Your task to perform on an android device: Open All Trails app, search for trails near 98109, make sure to sort by distance up to 20 miles and set the difficulty filter to moderate
Image 0: 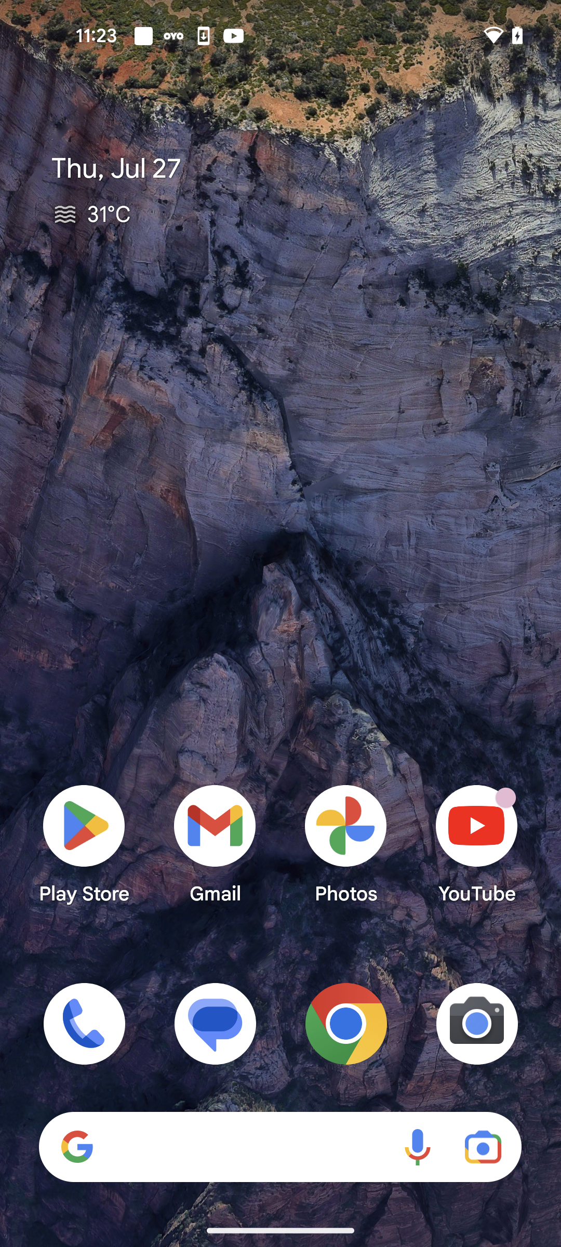
Open All Trails app
Step 0: open app "AllTrails"
Image 1: 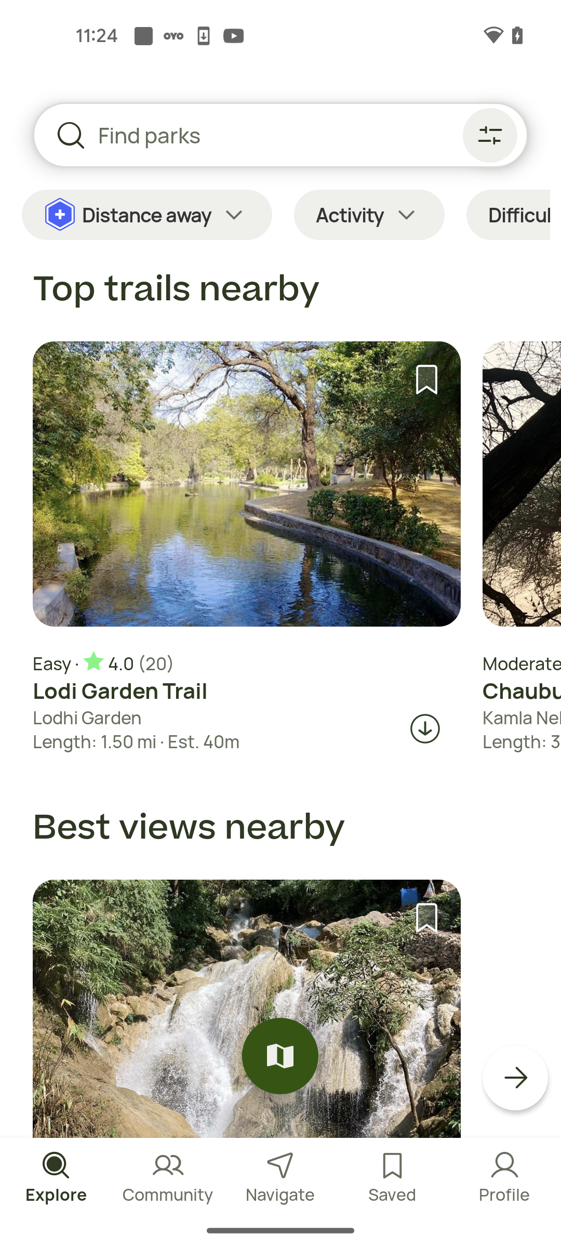
Go to the search bar
Step 1: click (121, 135)
Image 2: 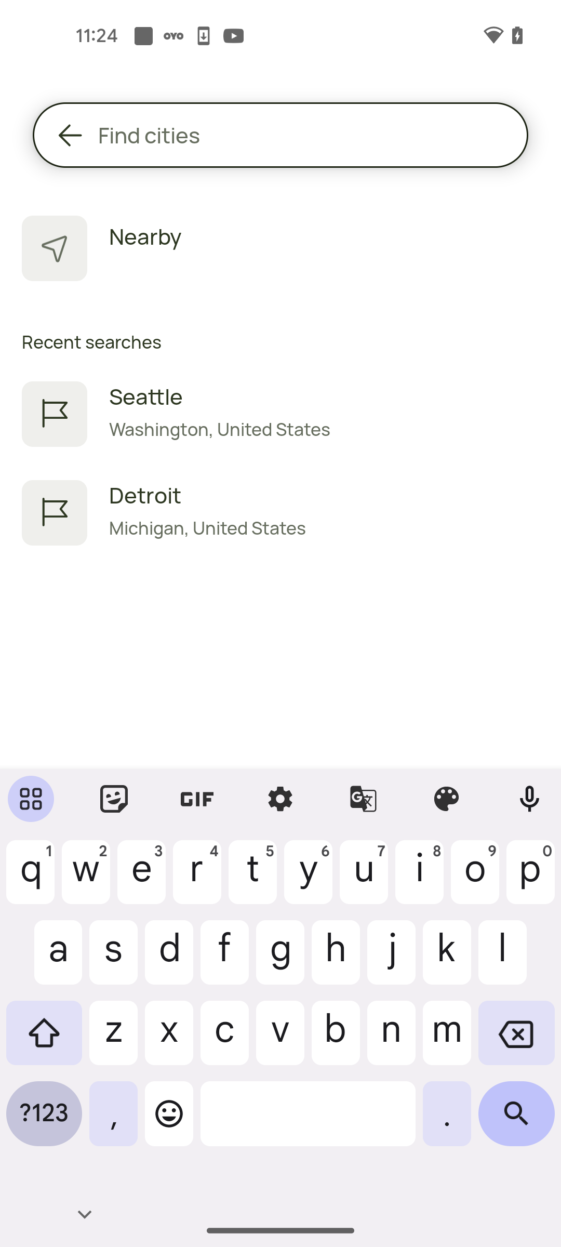
search for trails near Zip code 98109
Step 2: type "98109"
Image 3: 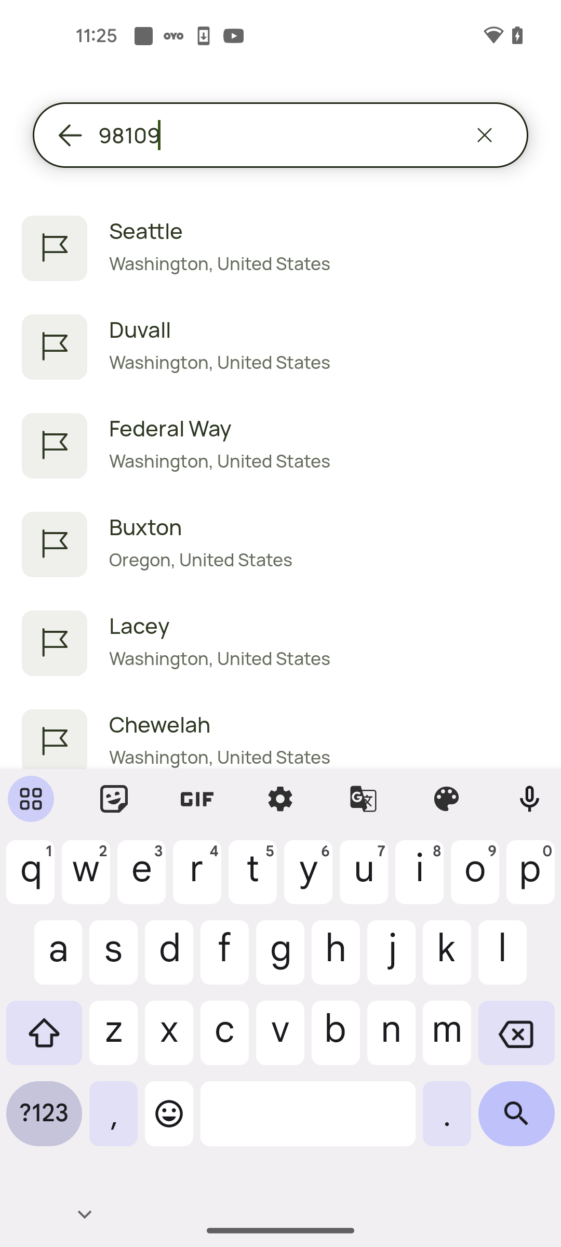
Click on the first search result
Step 3: click (324, 231)
Image 4: 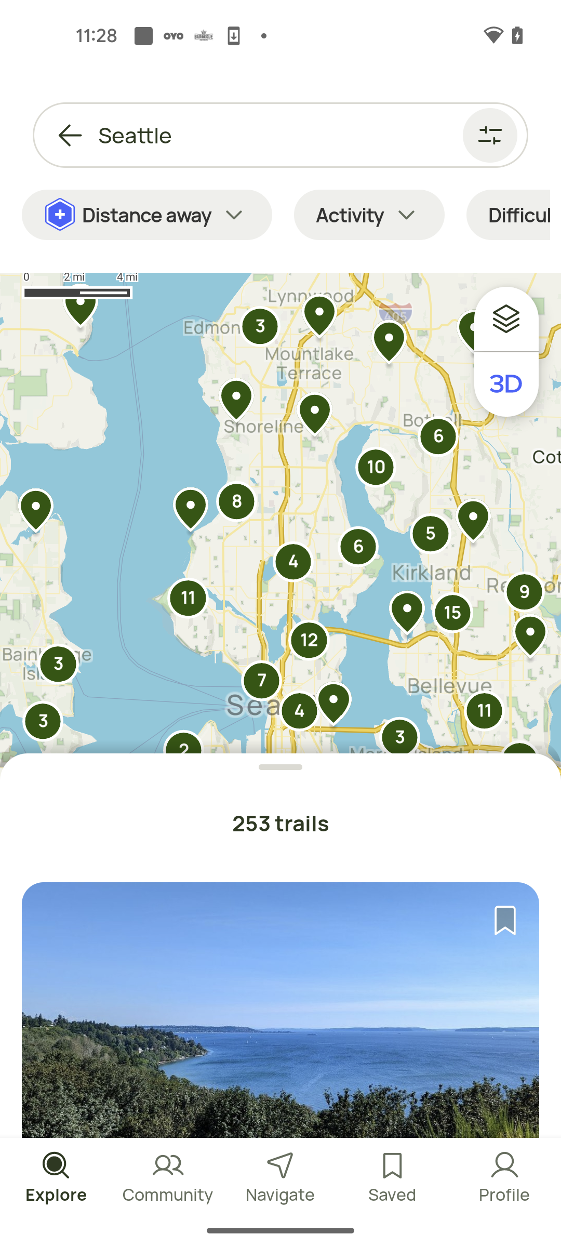
Click on the Filters icon at the top right corner of the screen
Step 4: click (484, 135)
Image 5: 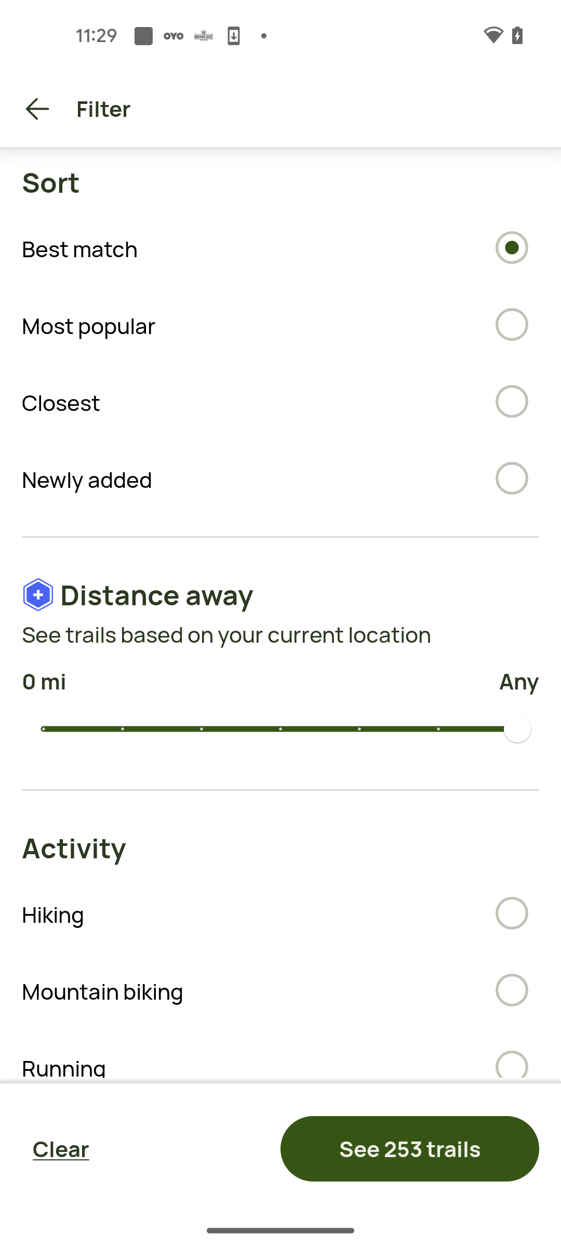
Set the trails distance up to 20 miles
Step 5: click (278, 726)
Image 7: 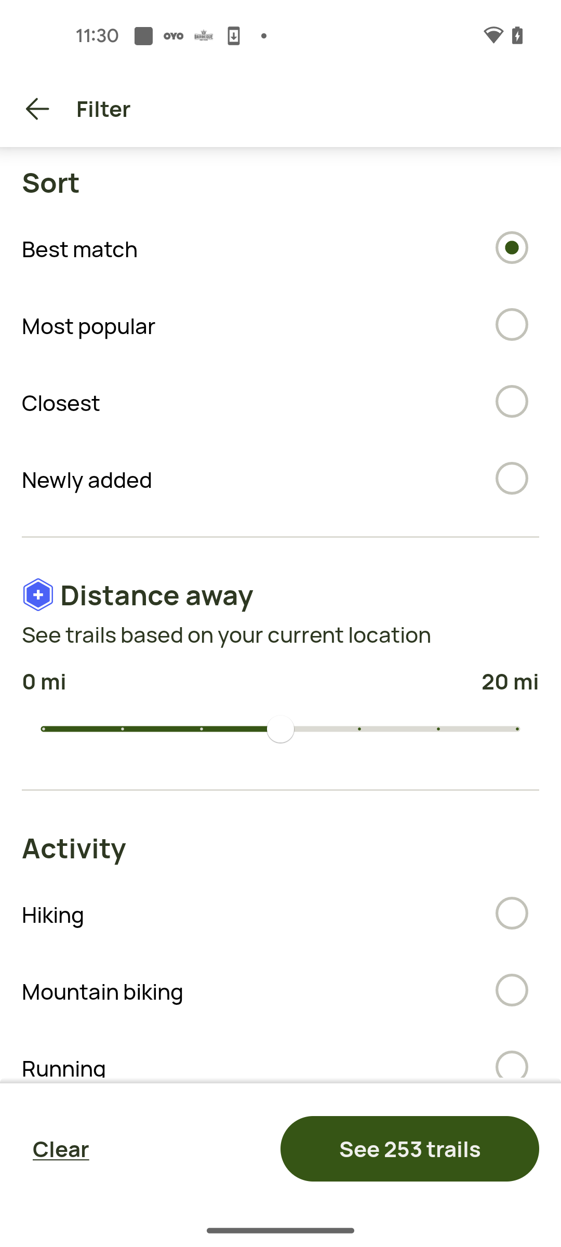
Swipe up to view more filters
Step 7: scroll down
Image 8: 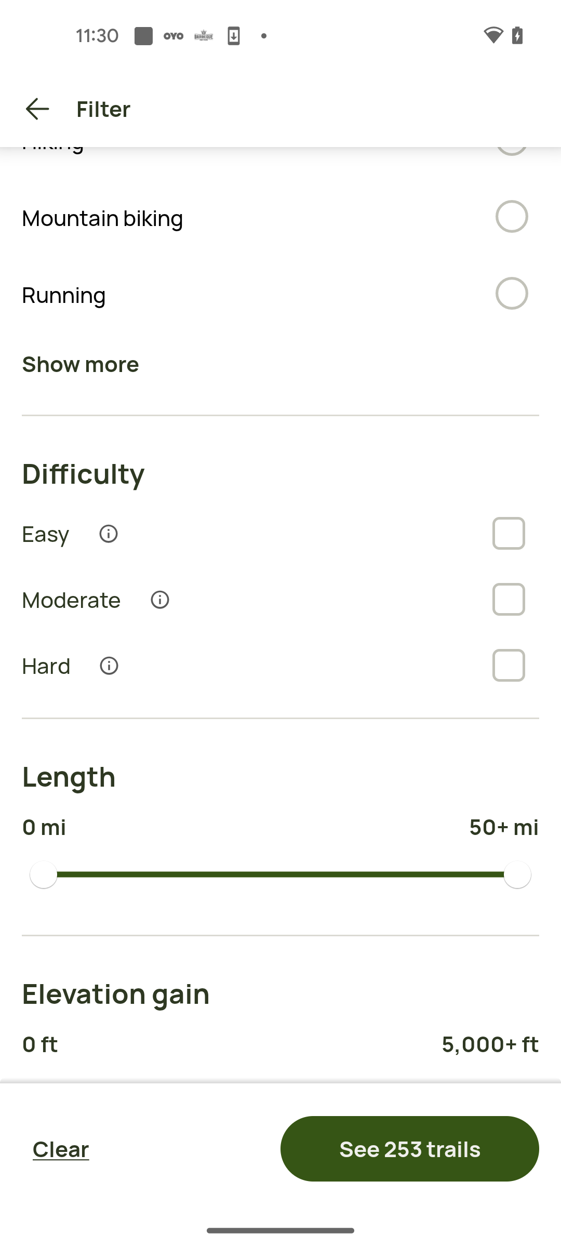
Select the Difficulty level as Moderate
Step 8: click (509, 597)
Image 9: 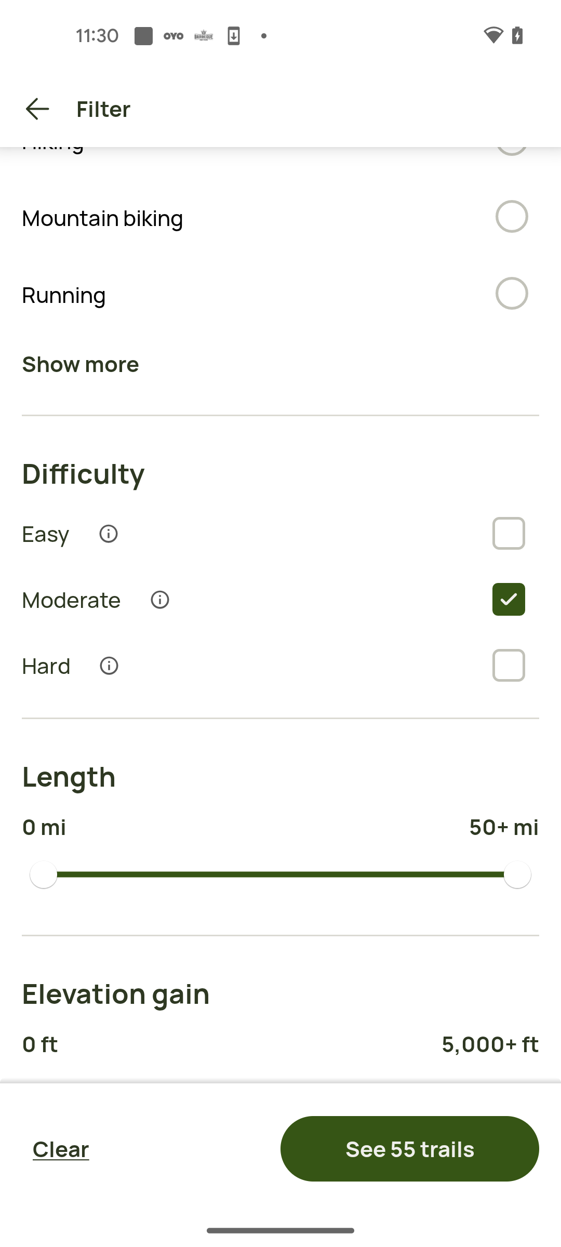
Click on the See 55 trails Option at the bottom right corner of the screen
Step 9: click (410, 1148)
Image 10: 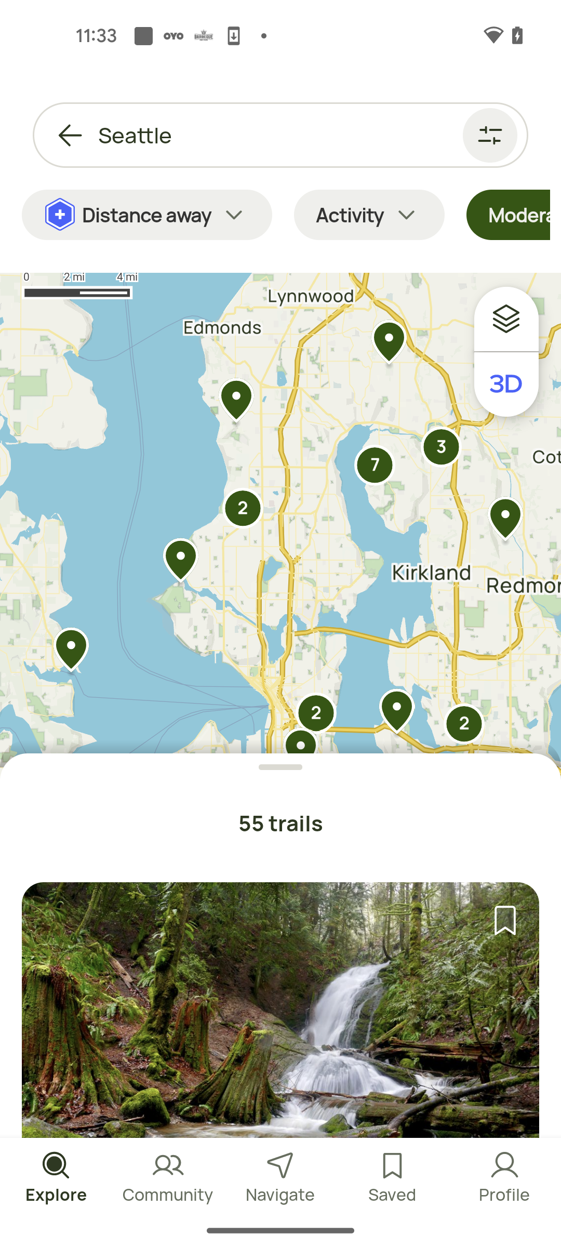
Swipe up to view more trails
Step 10: scroll down